Your task to perform on an android device: Thomas is going on vacation and has asked me for some suggestions on where he can buy a shirt. Send him the eBay app's email via gmail at Thomas123@gmail.com.
Image 0: 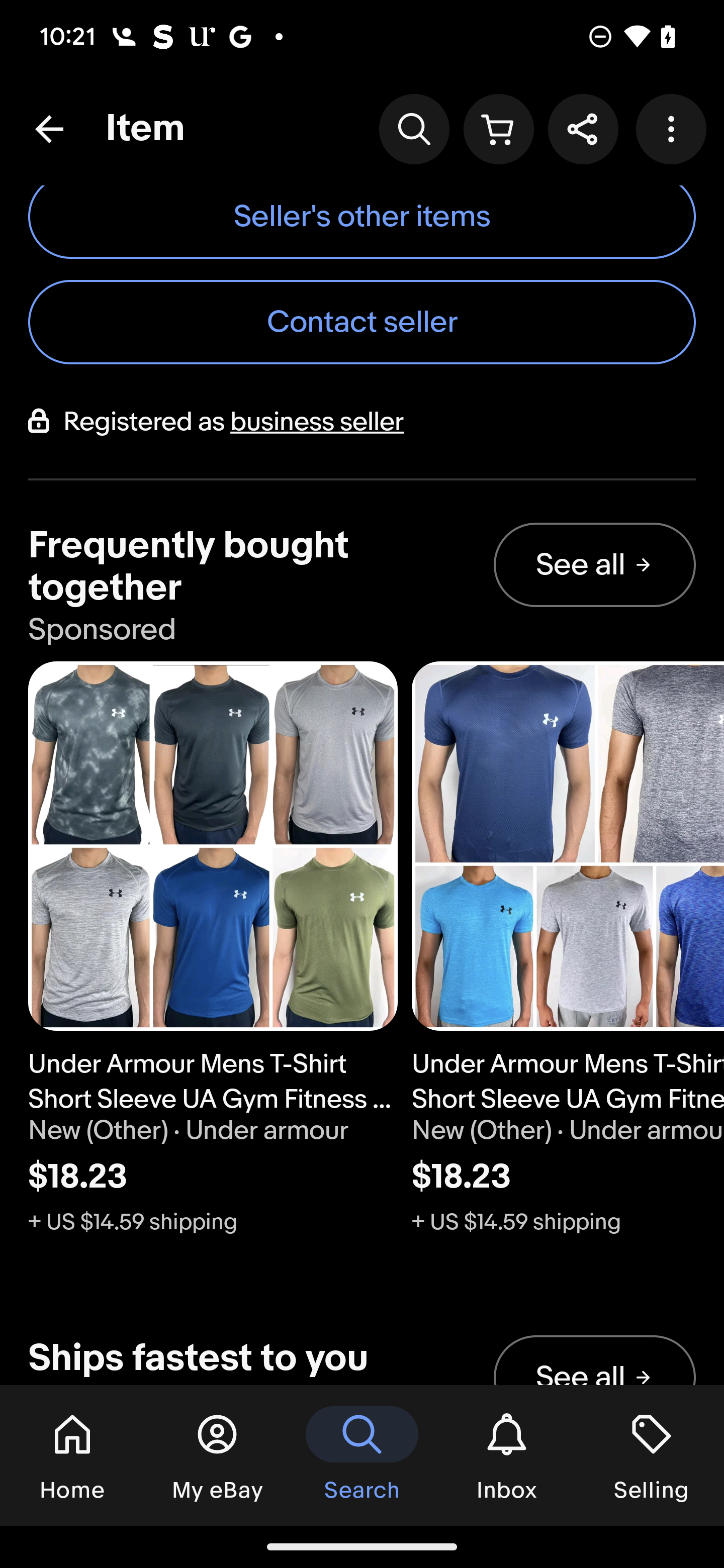
Click on the share icon at the top right of the screen
Step 0: click (583, 129)
Image 2: 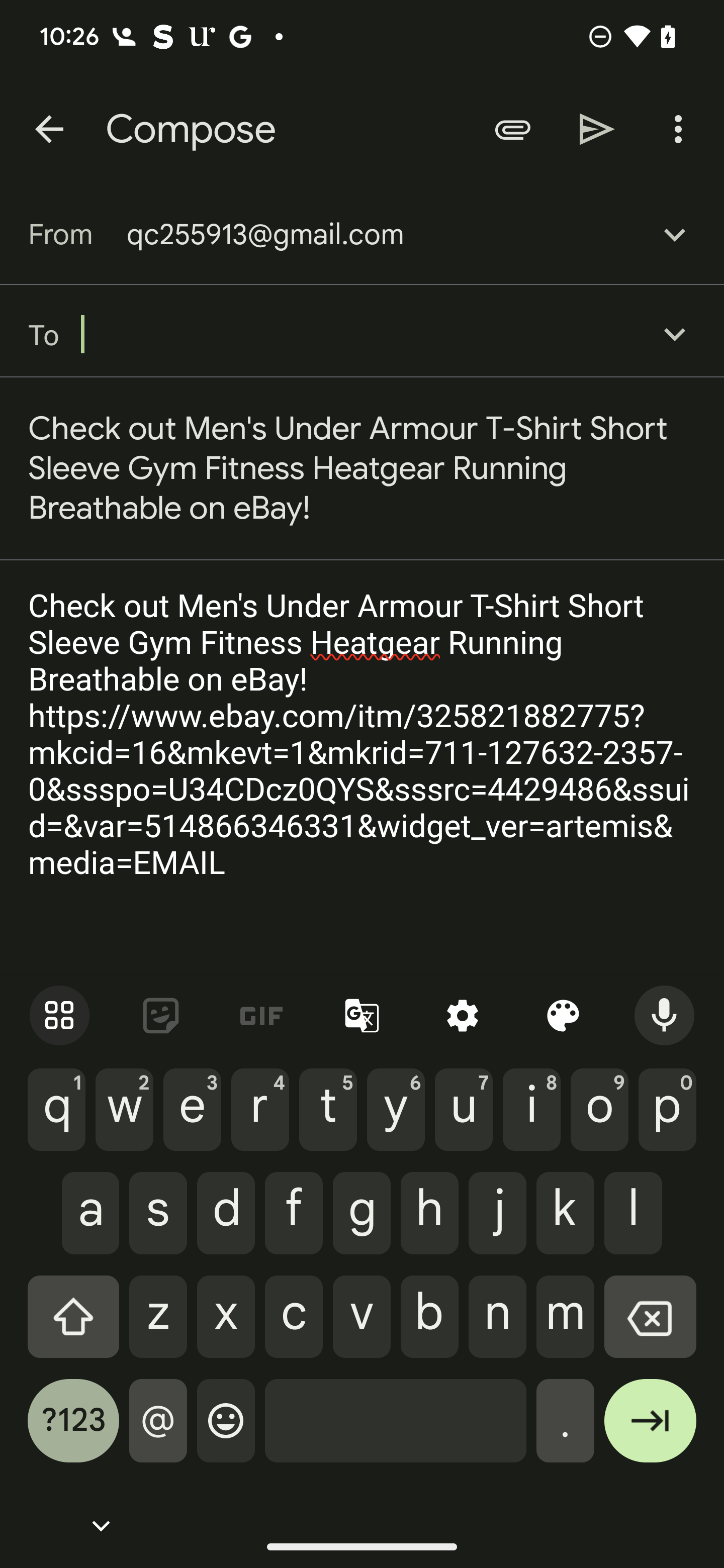
Click on the send icon
Step 2: click (597, 129)
Image 3: 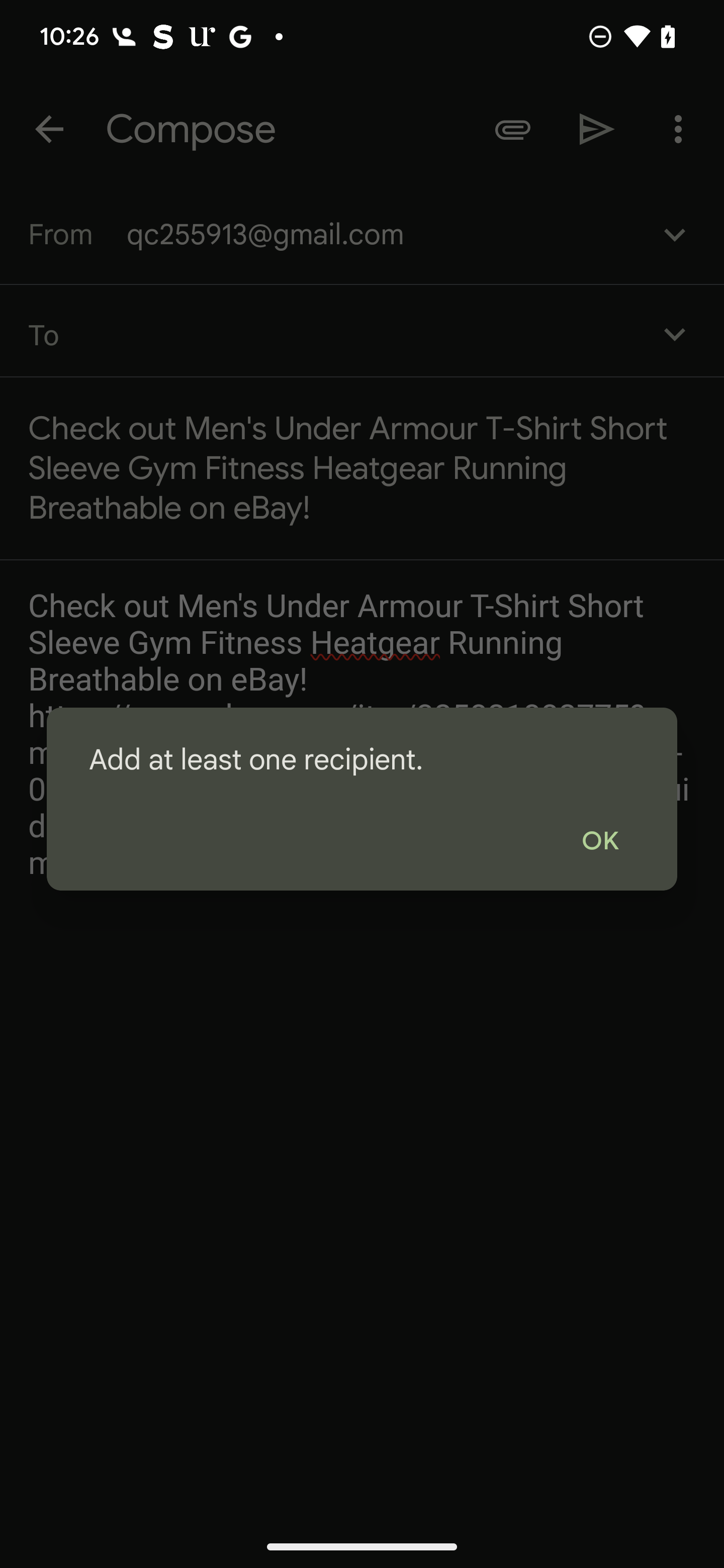
Click on the send icon
Step 3: wait
Image 4: 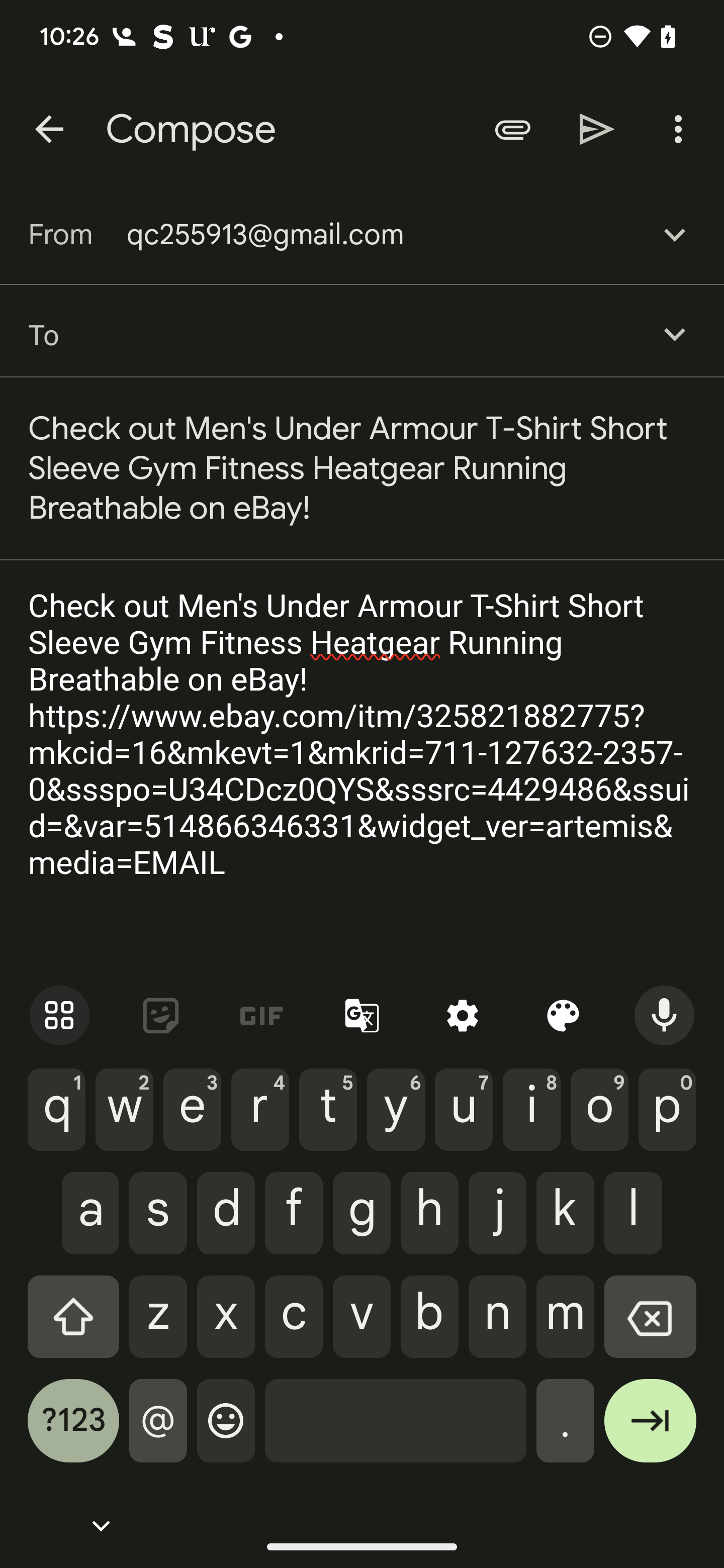
Type Thomas123@gmail.com in the recipient tab
Step 4: type "Thomas123@gmail.com"
Image 5: 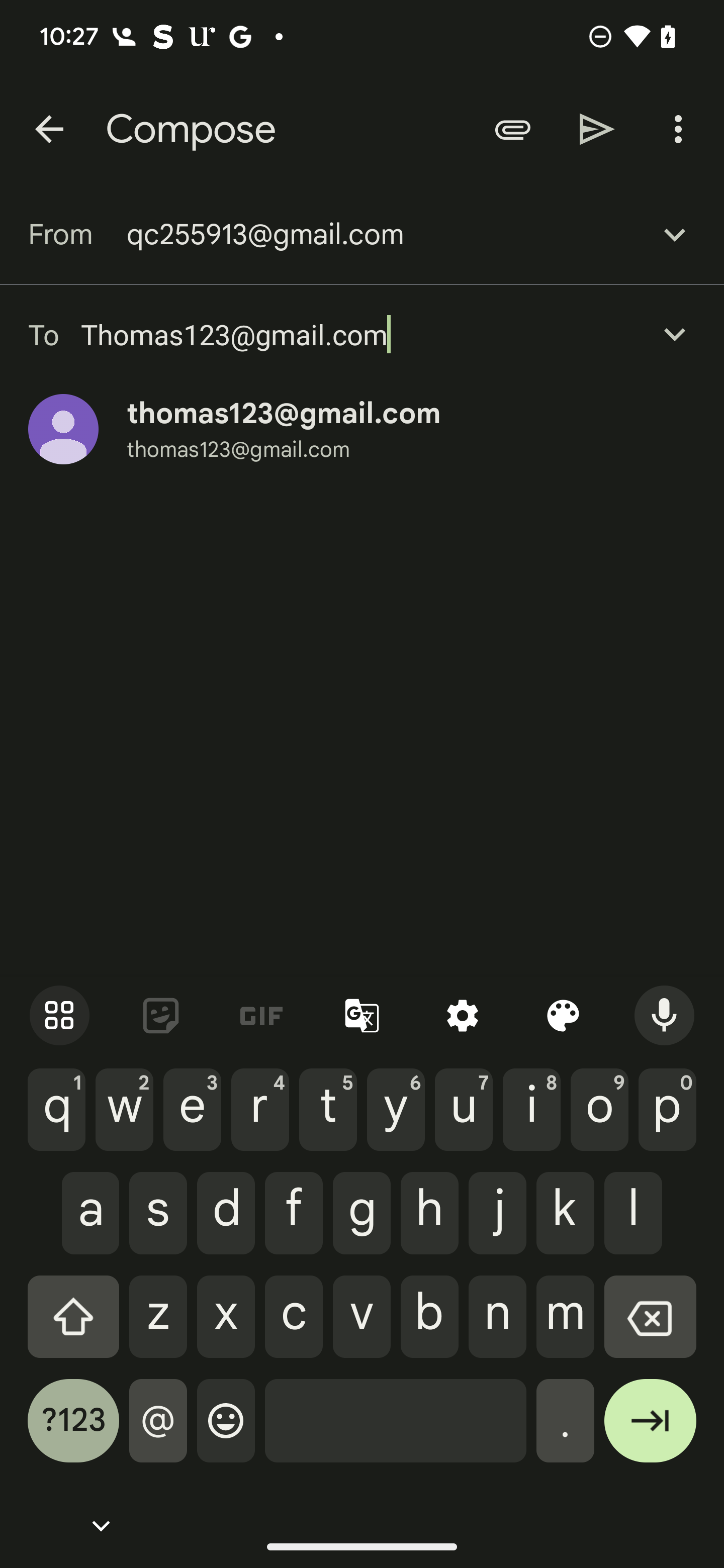
Click on the Send icon at the right top of the screen
Step 5: click (597, 129)